Your task to perform on an android device: Search for email from the Google Community team . 
Image 0: 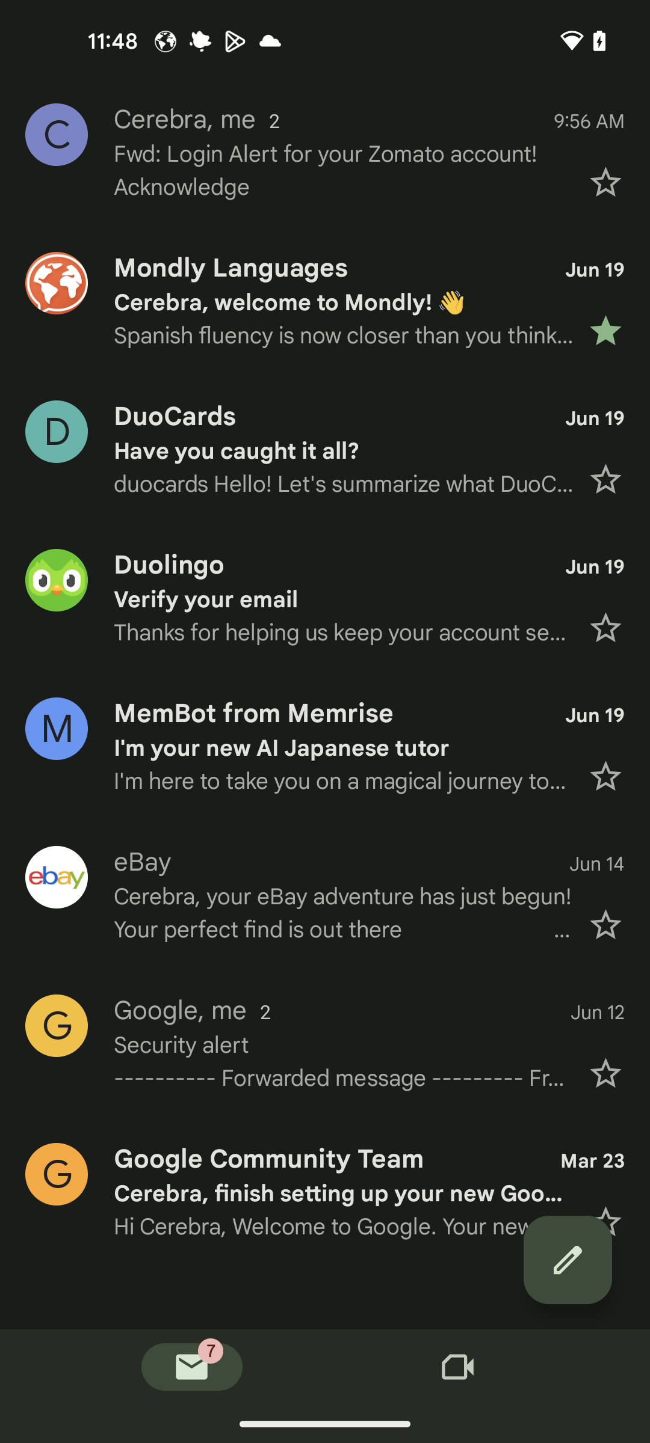
Swipe down for search bar
Step 0: scroll up
Image 1: 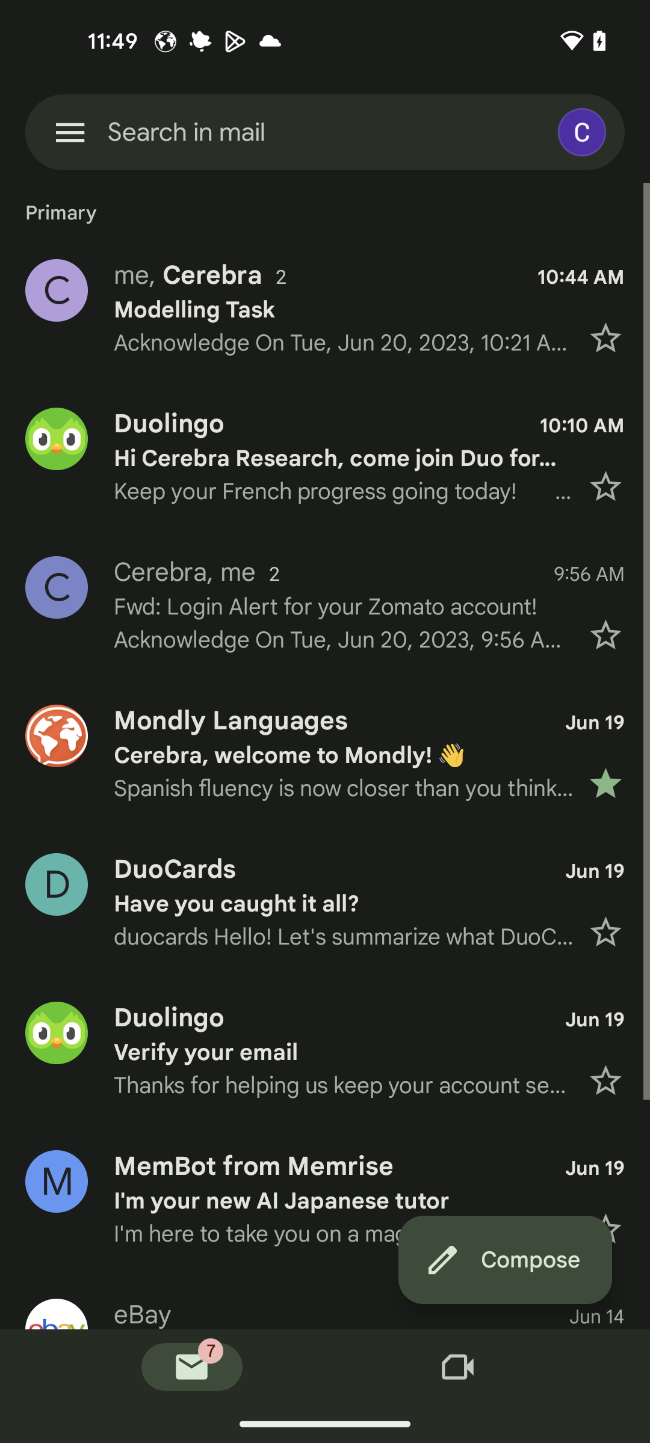
Go to the search bar of the Gmail at the top of screen
Step 1: click (325, 132)
Image 2: 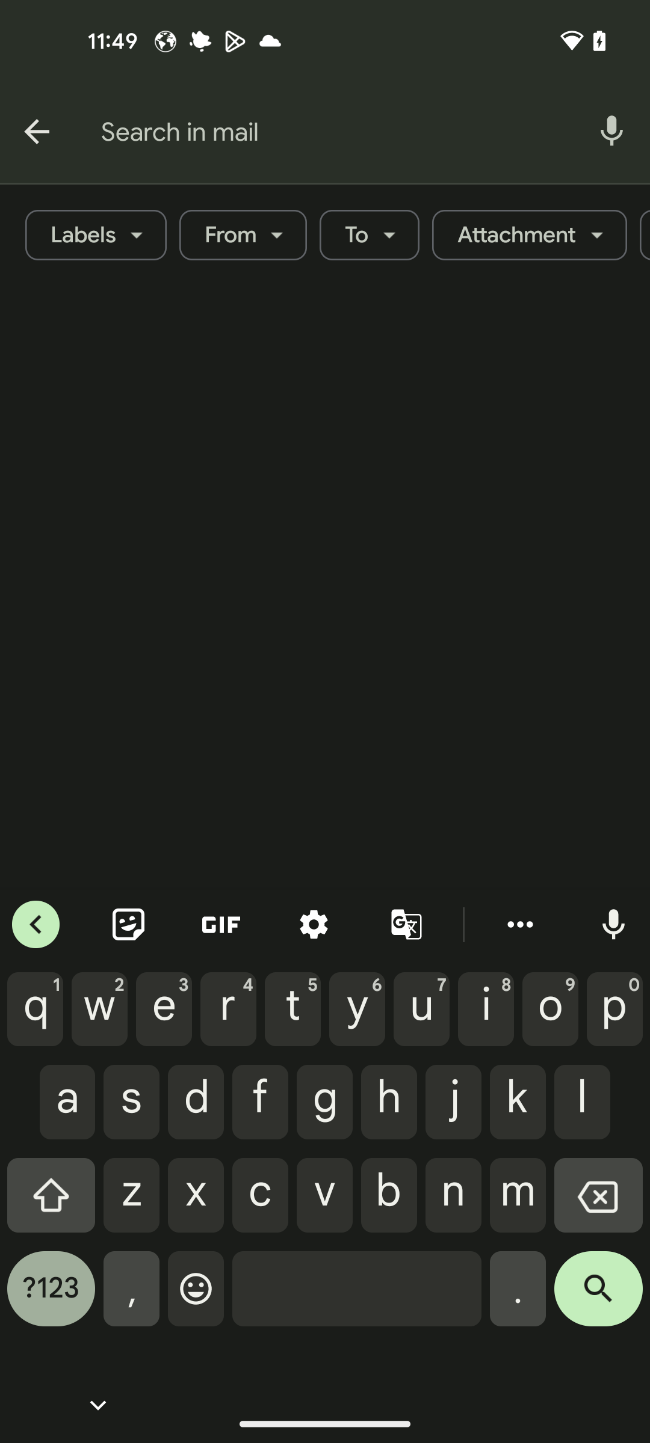
Type Google Community Team in the search bar
Step 2: type "Google Community team"
Image 3: 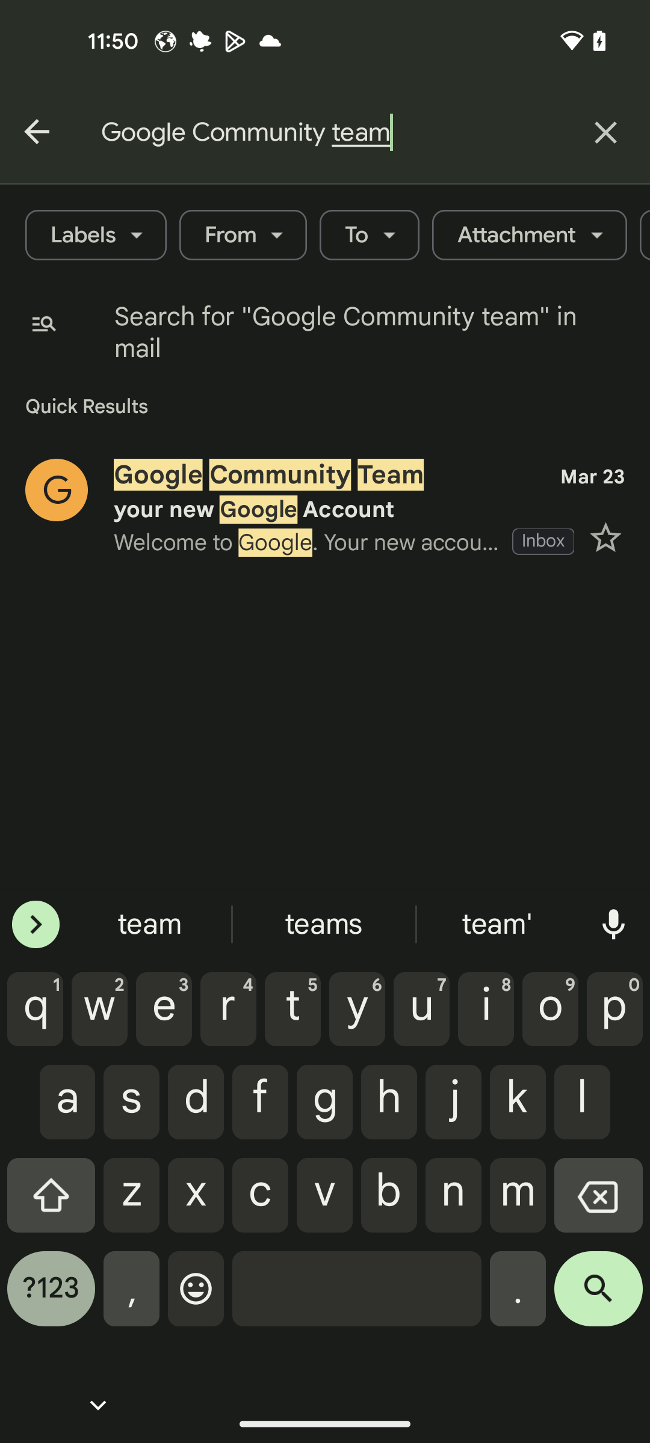
Open the resulted mail
Step 3: click (330, 474)